Your task to perform on an android device: Because of my hectic schedule, I use CruiseMapper to search for the Cruise Schedule of Norwegian Dawn for a one-way cruise vacation from Cape Town to Barcelona in the month of March 2024.
Image 0: 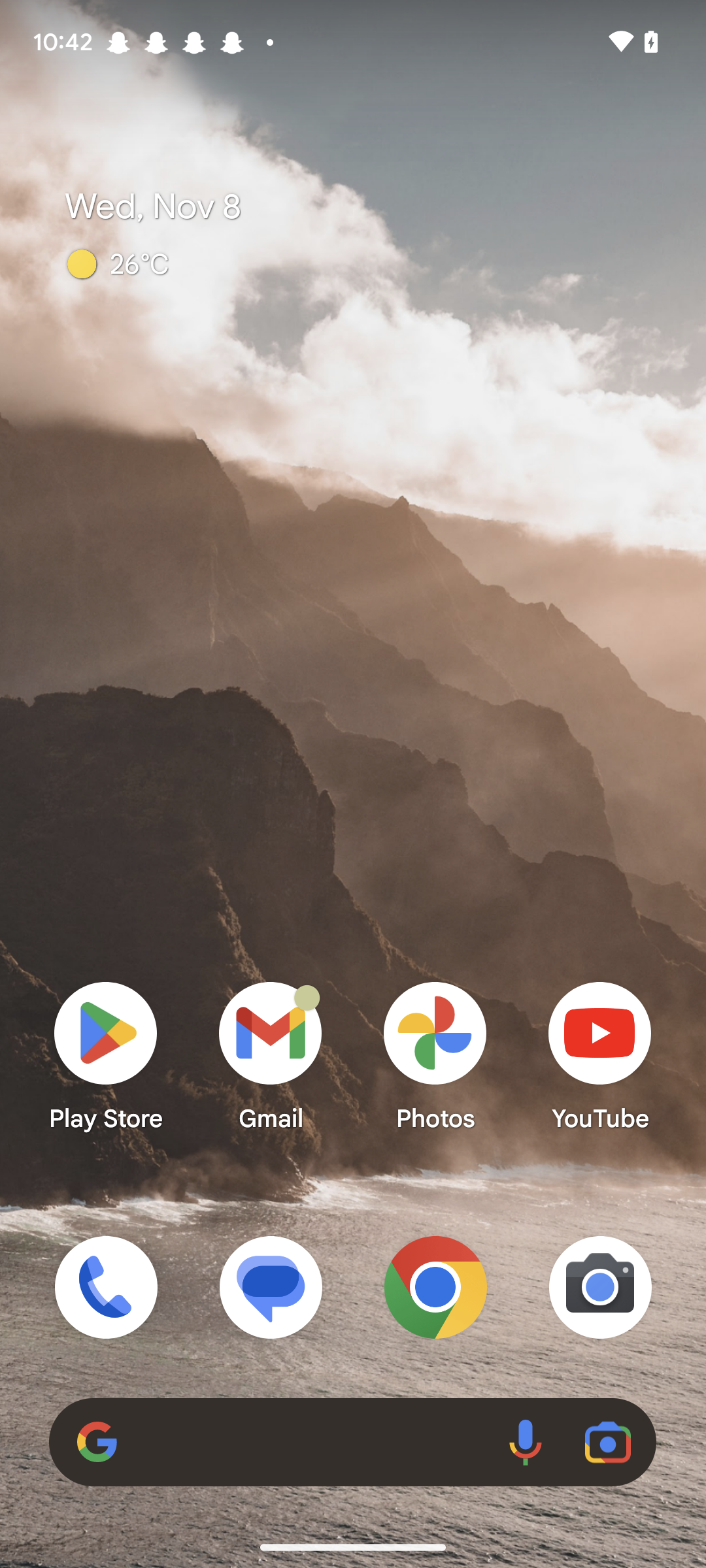
Open the cruisemapper app
Step 0: open app "CruiseMapper"
Image 1: 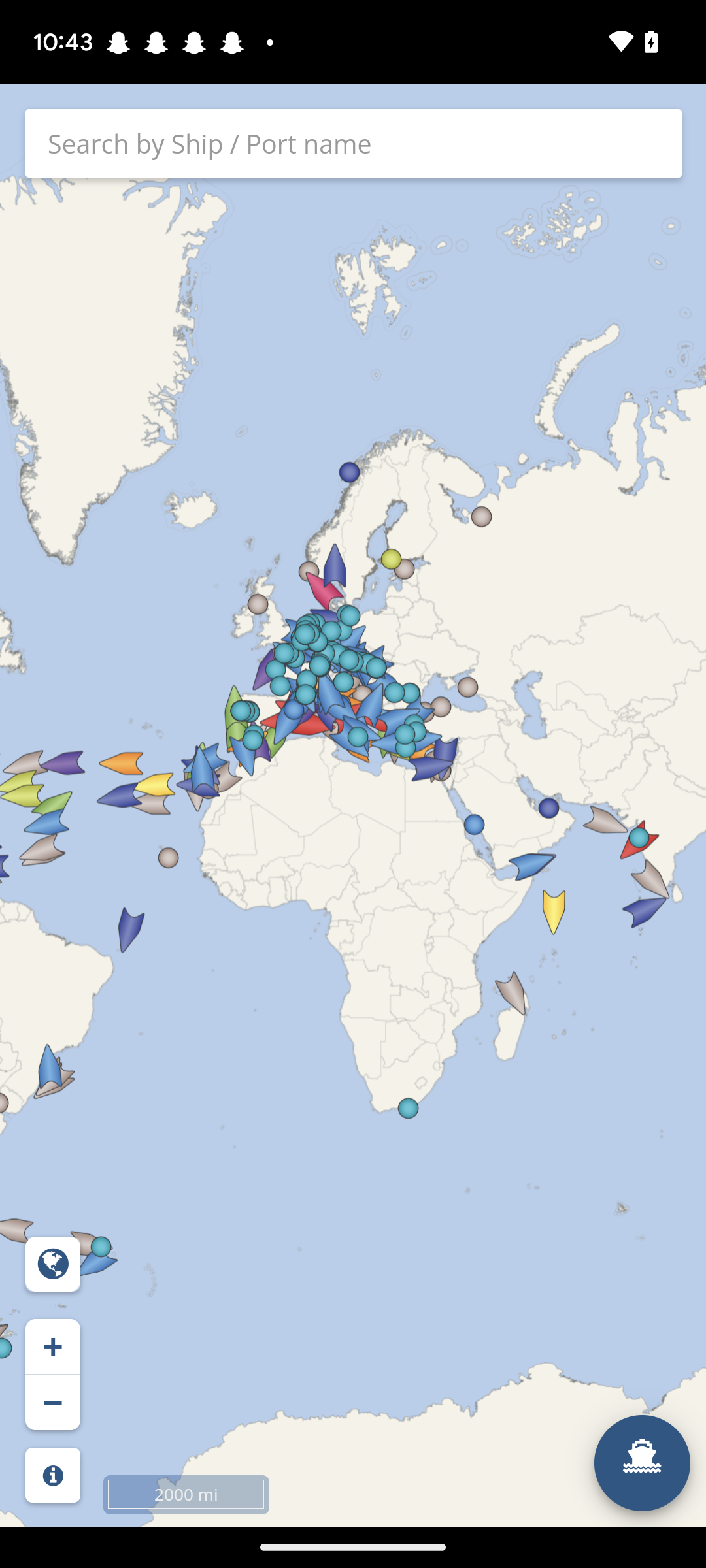
click on the search bar at the top of the screen
Step 1: click (222, 144)
Image 2: 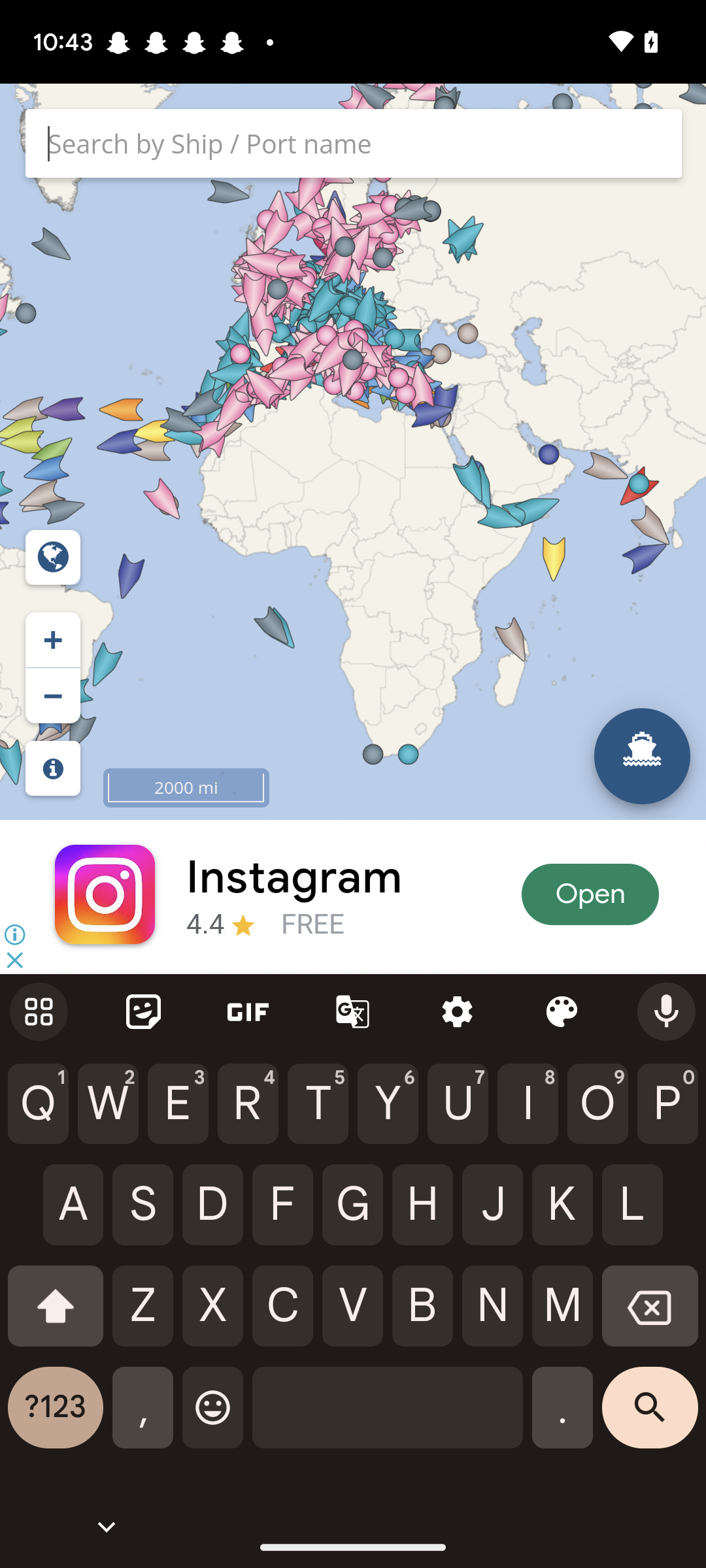
Search for Norwegian Dawn
Step 2: type "Norwegian Dawn"
Image 3: 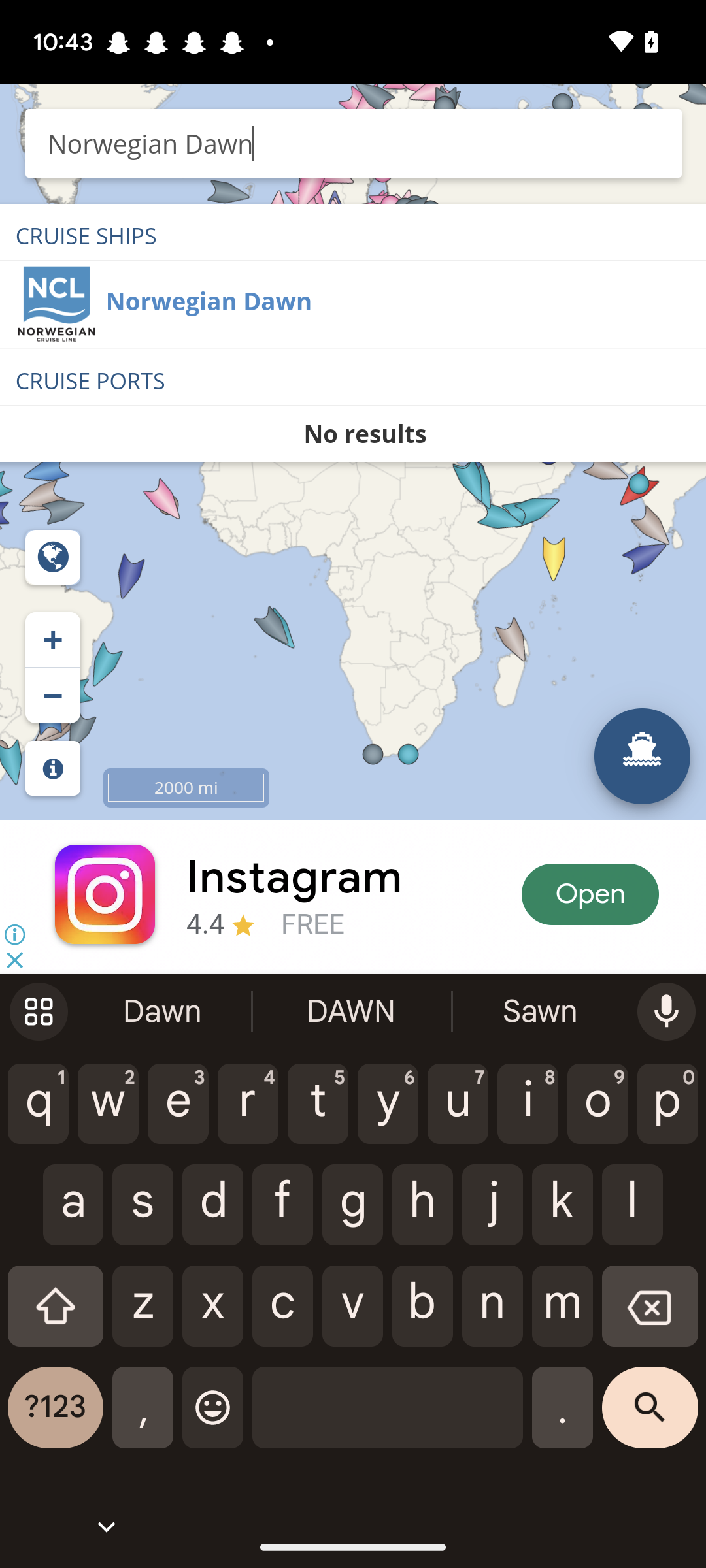
Click on the suggested cruise ship
Step 3: click (209, 301)
Image 4: 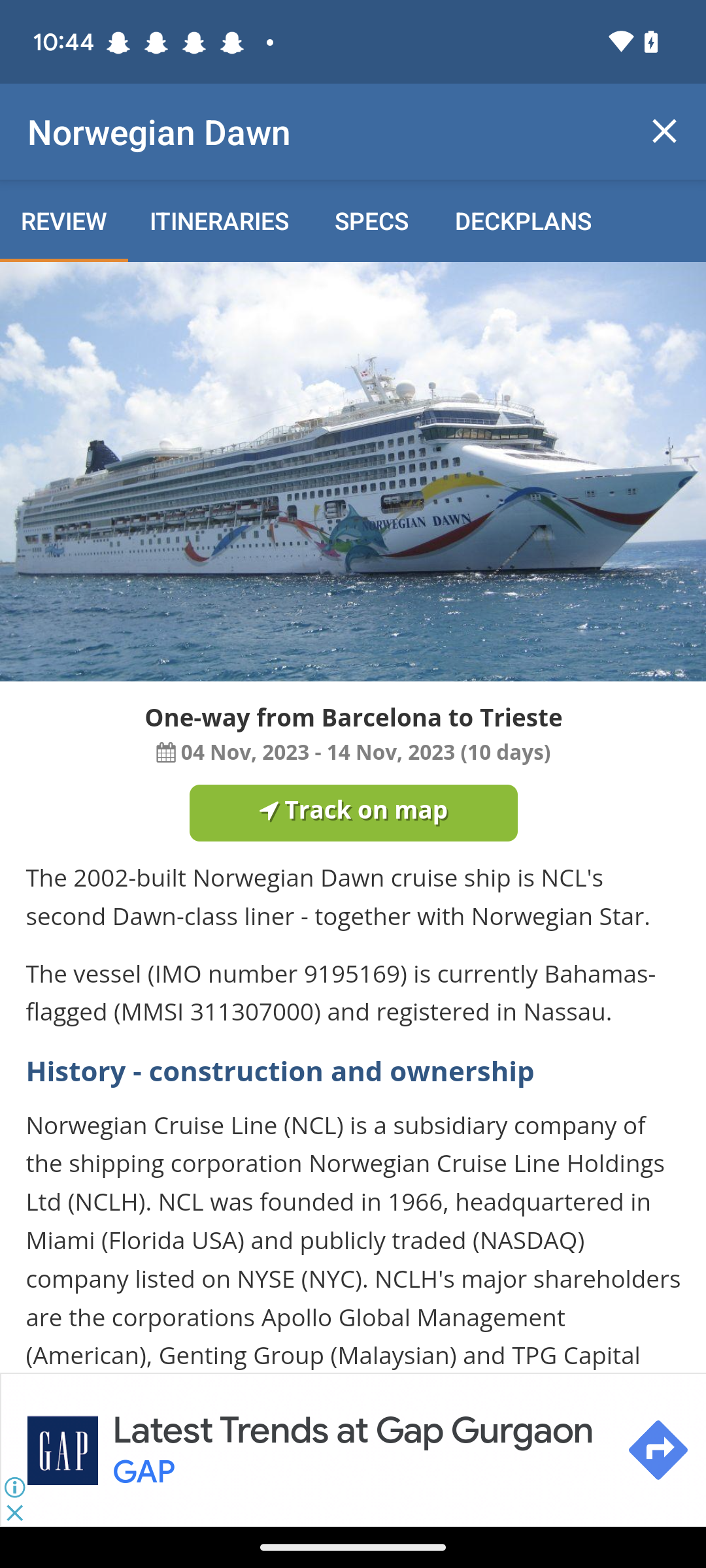
Click on the itineraries tab
Step 4: click (219, 220)
Image 5: 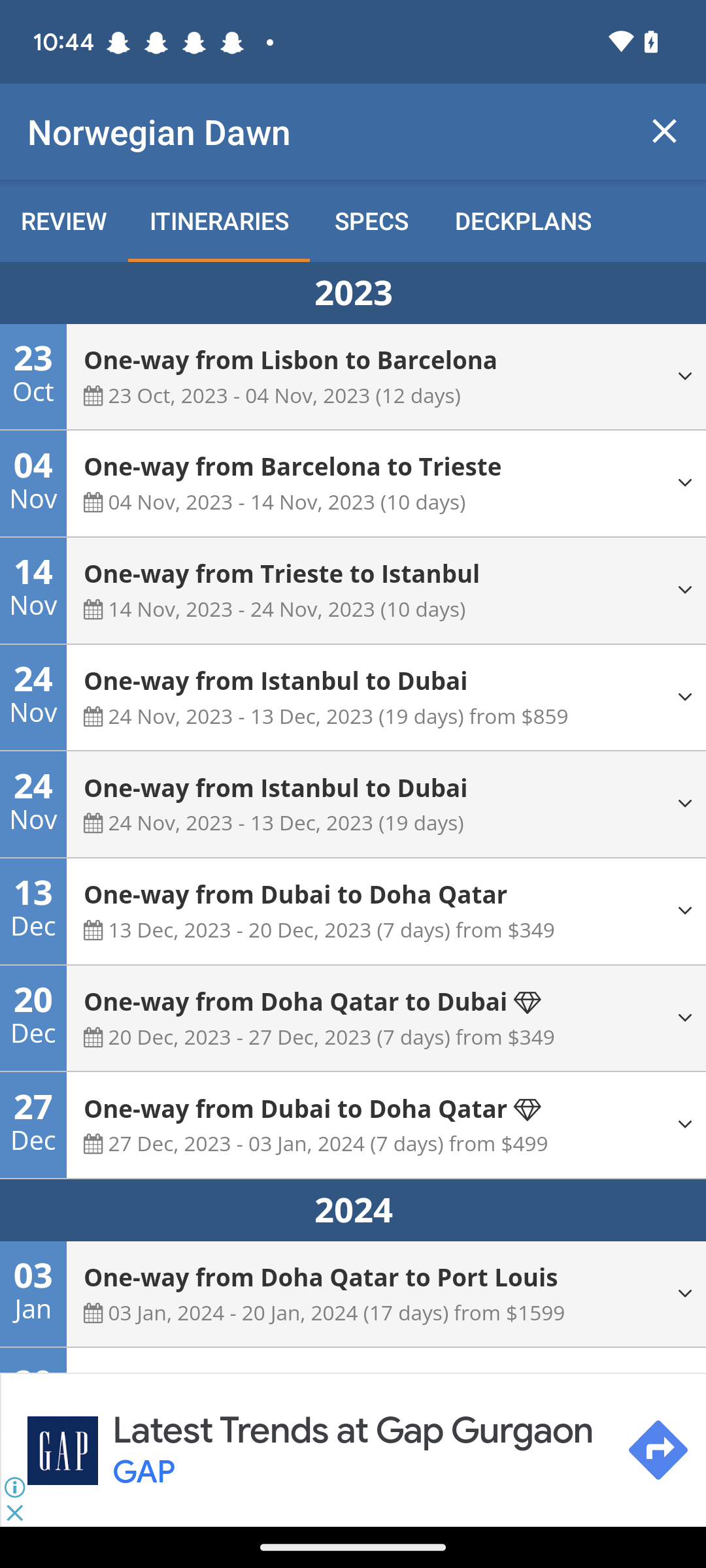
Swipe up to the month of March 2024
Step 5: scroll down